Your task to perform on an android device: I am planning to stay for a few days in Washington for the next few days due to some basic work requirements , search for a property in the Redfin app
Image 0: 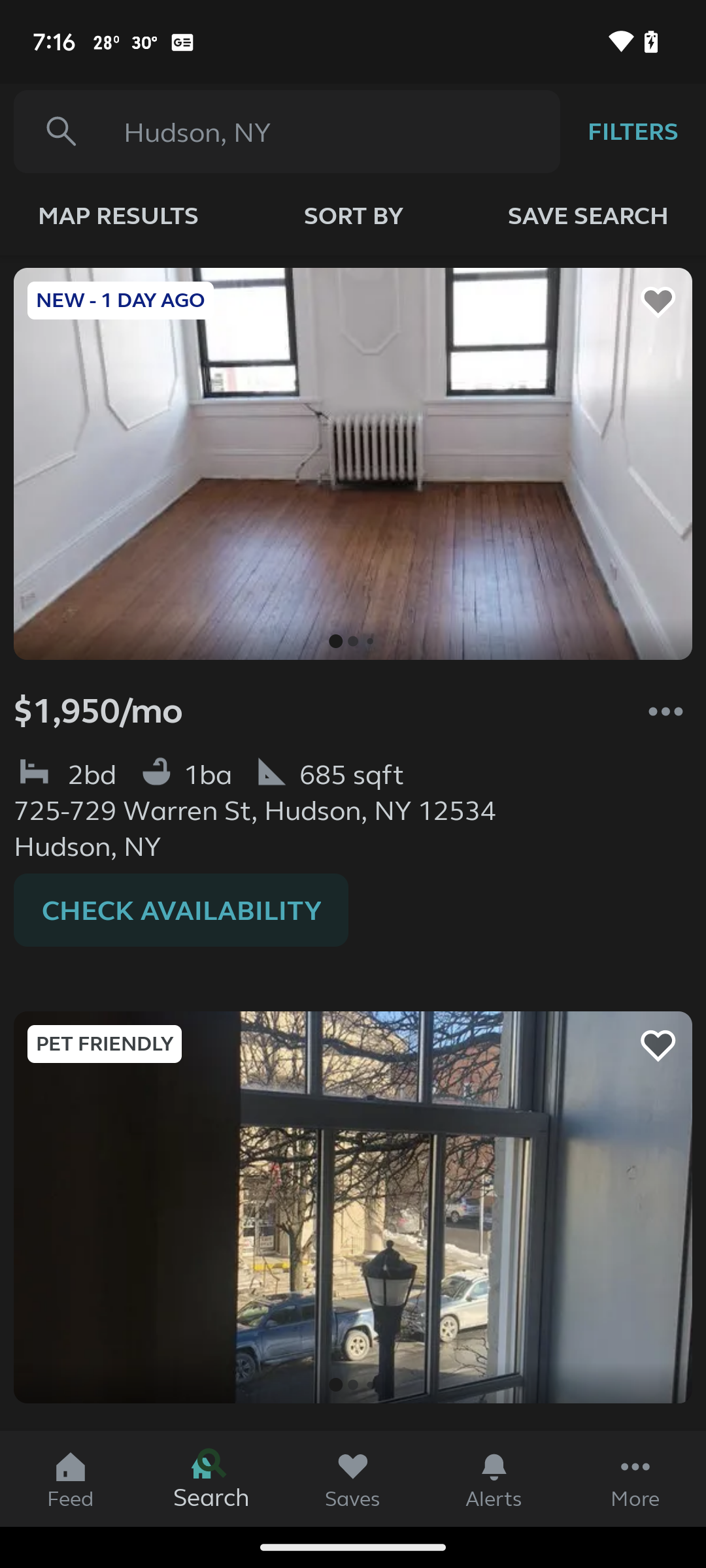
Open the redfin app
Step 0: open app "Redfin"
Image 1: 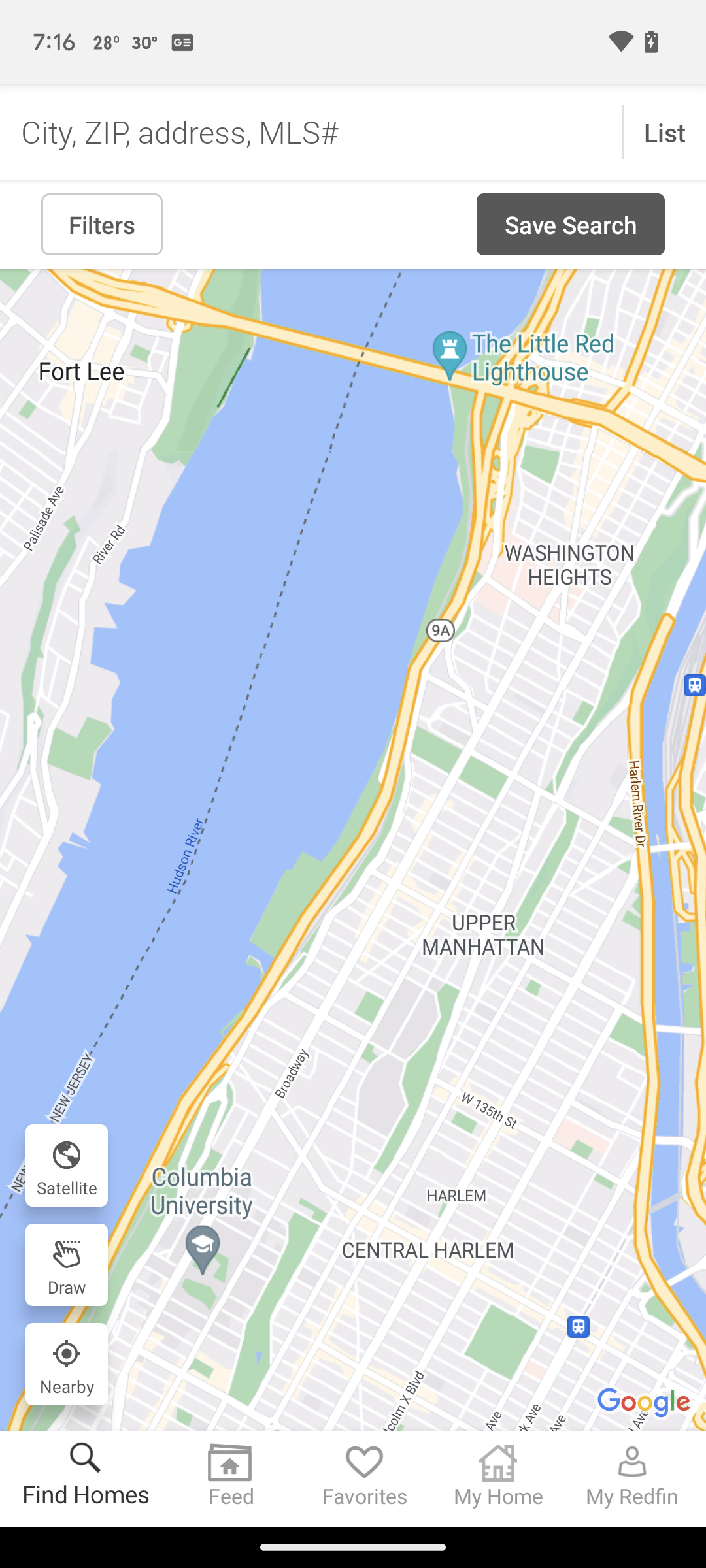
Click on the search bar at the top of the screen
Step 1: click (318, 131)
Image 2: 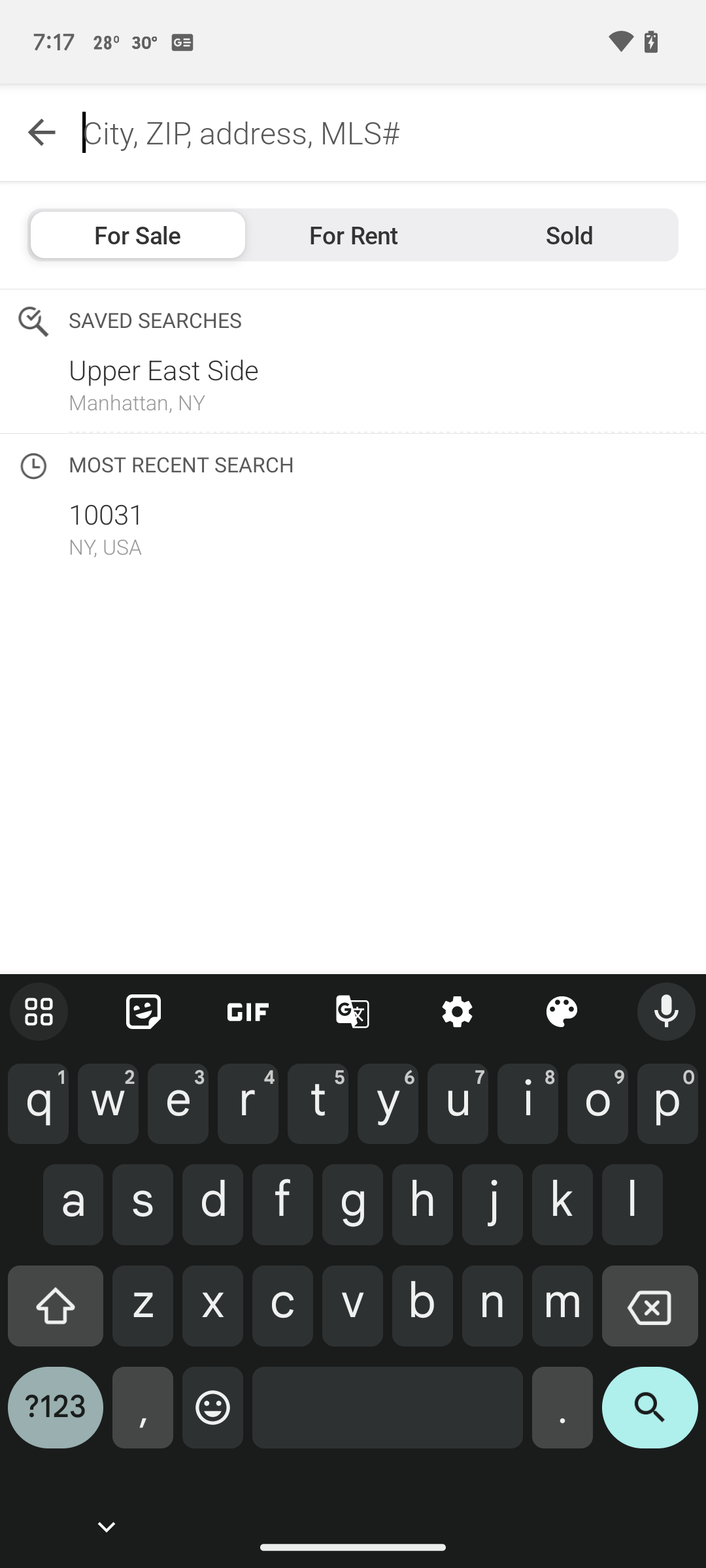
Search for Washington
Step 2: type "Washington"
Image 3: 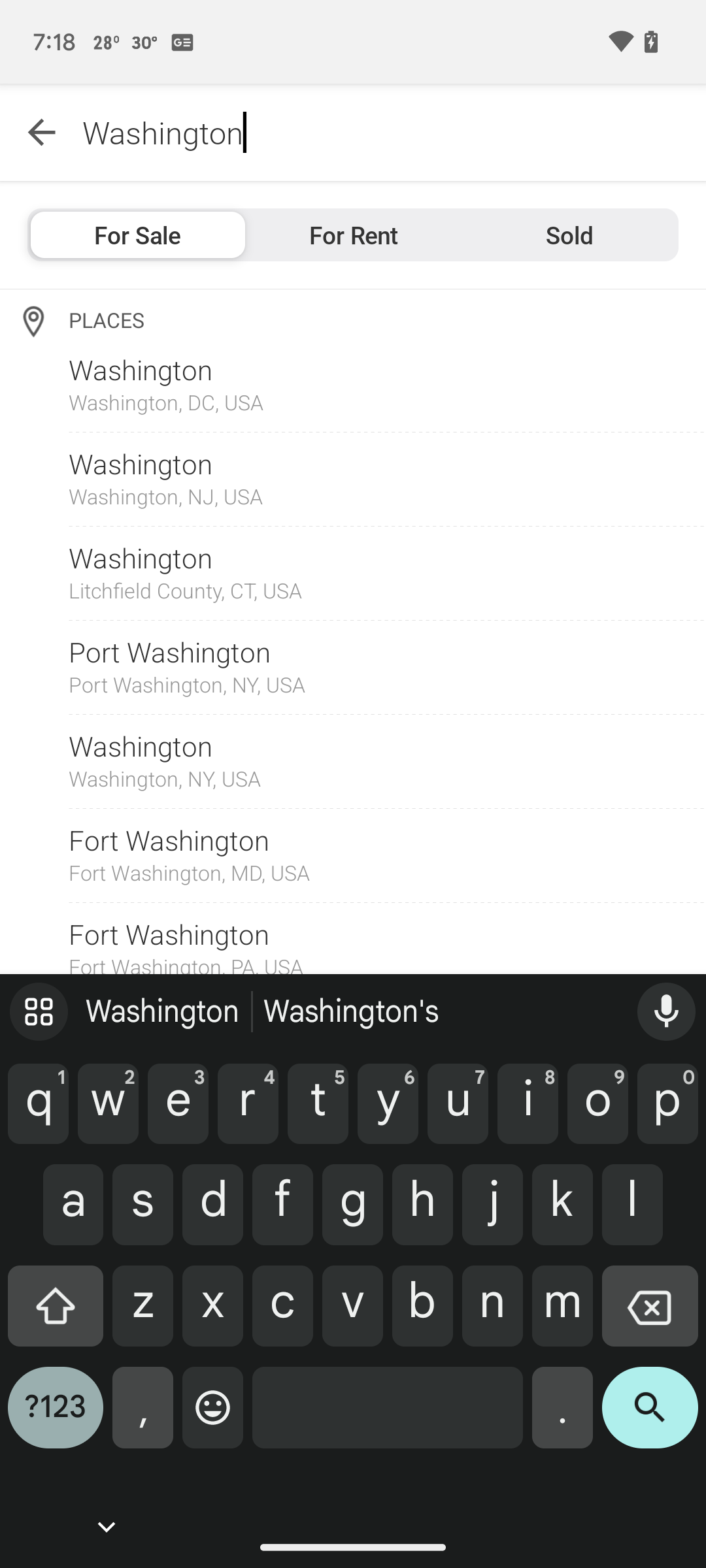
Click on the search icon on the keyboard
Step 3: click (650, 1418)
Image 4: 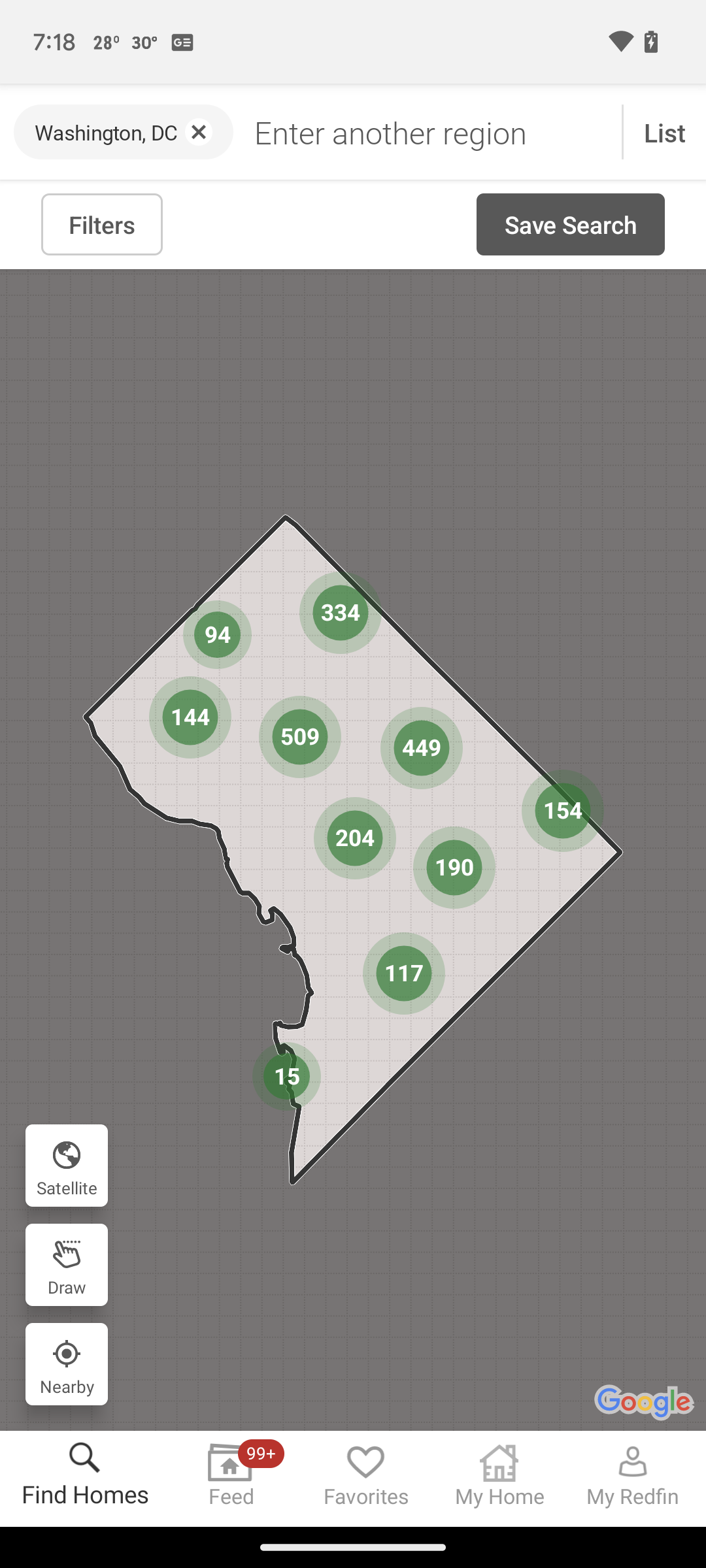
Click on the list button at the top right corner of the screen
Step 4: click (664, 132)